Your task to perform on an android device: View the split suede flat shoes
Image 0: 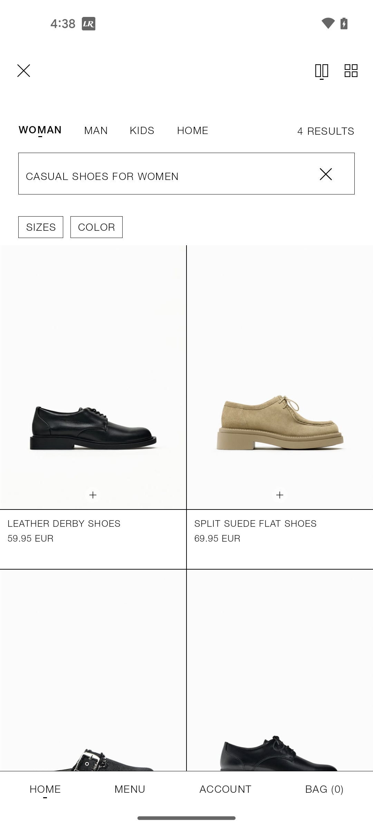
Tap on the split suede flat shoes
Step 0: click (280, 377)